Your task to perform on an android device: Since my grocery shopping is complete, I would like to delete the reminder to buy groceries on the Notepad app.
Image 0: 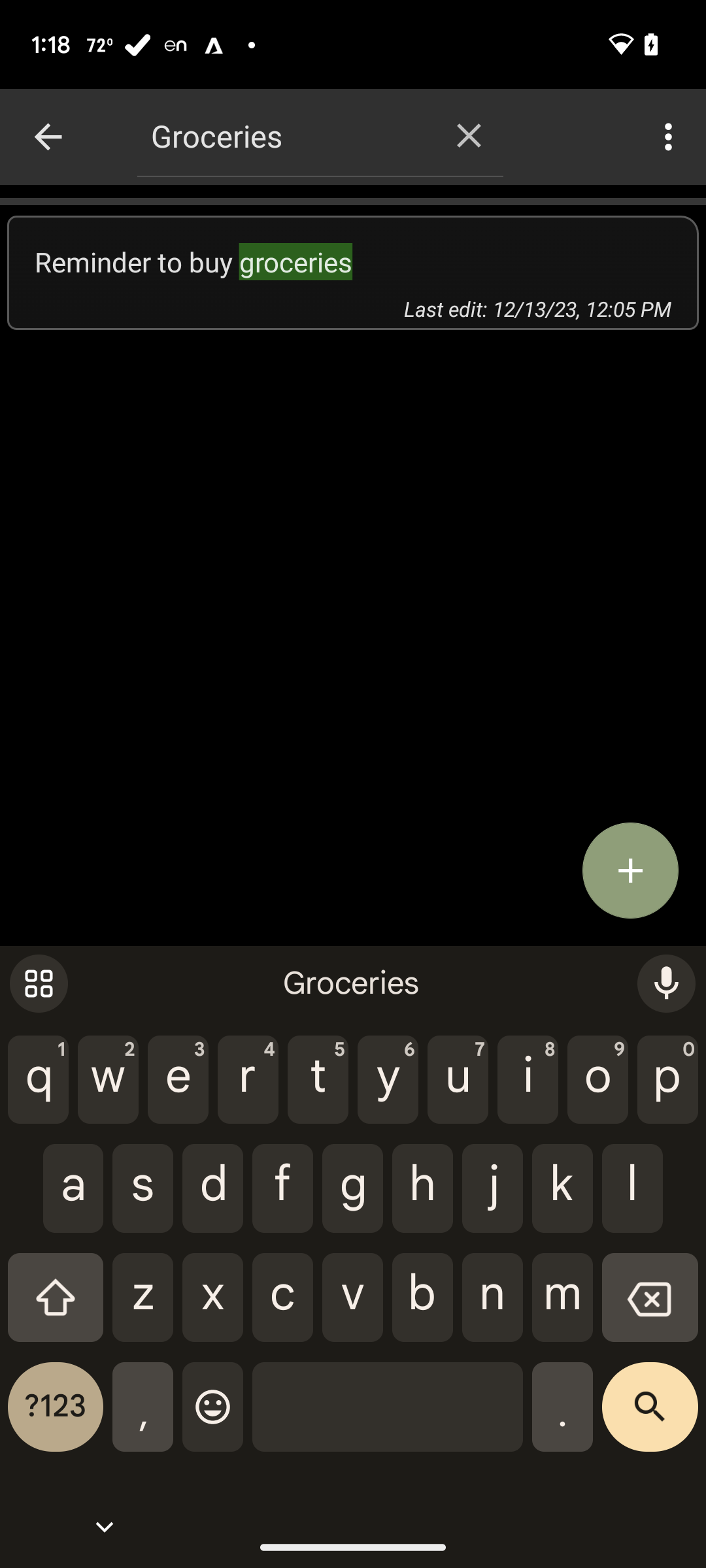
Click on the reminder
Step 0: click (367, 261)
Image 1: 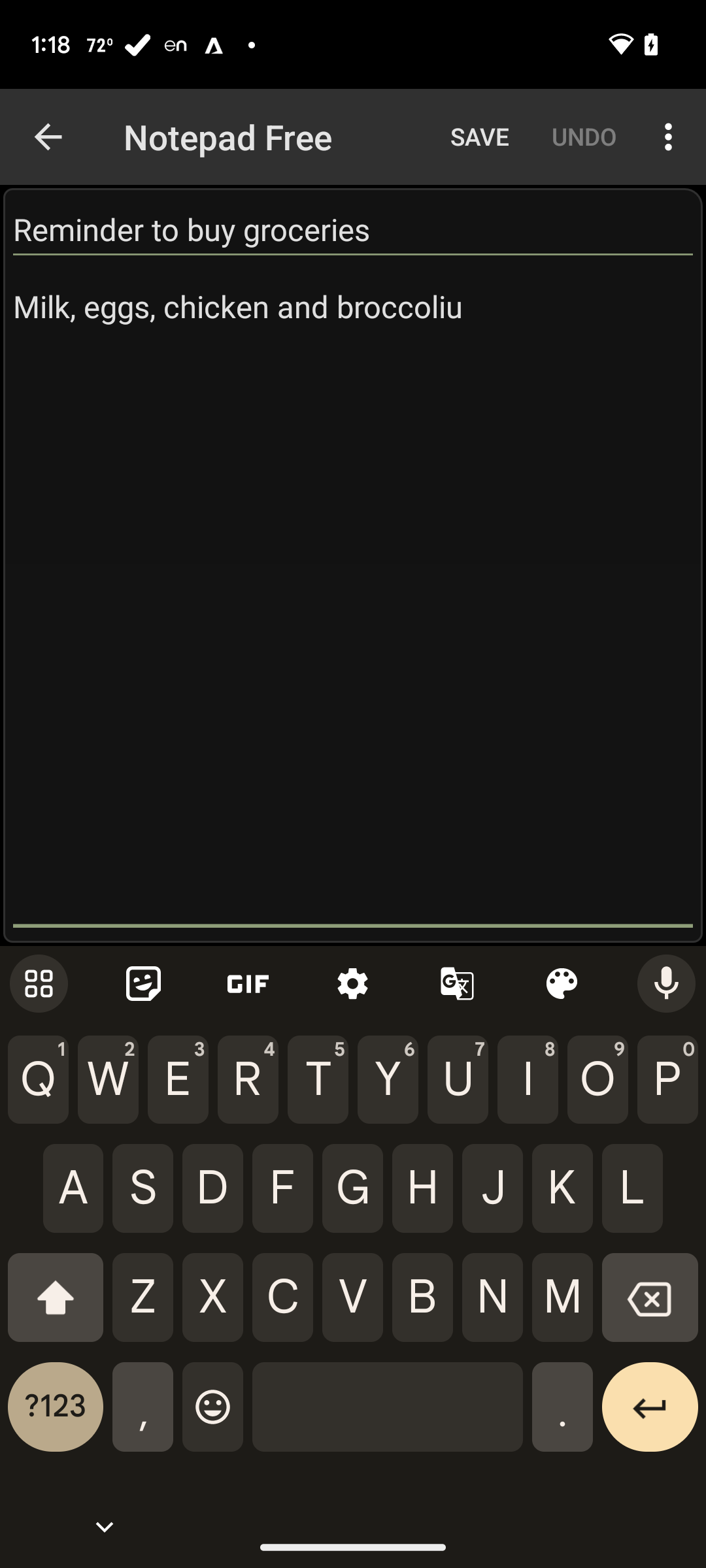
Click on the options button
Step 1: click (671, 137)
Image 2: 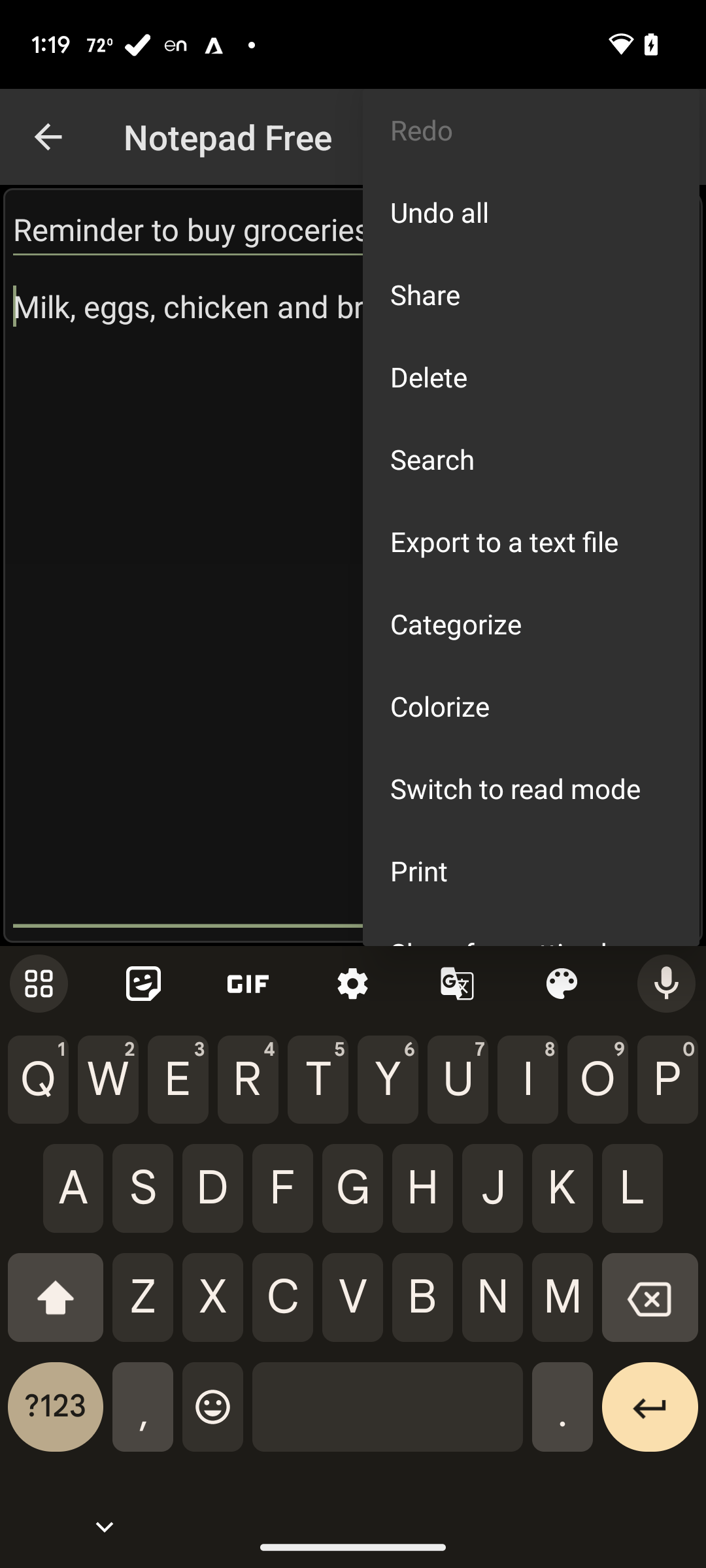
Click on delete
Step 2: click (531, 376)
Image 3: 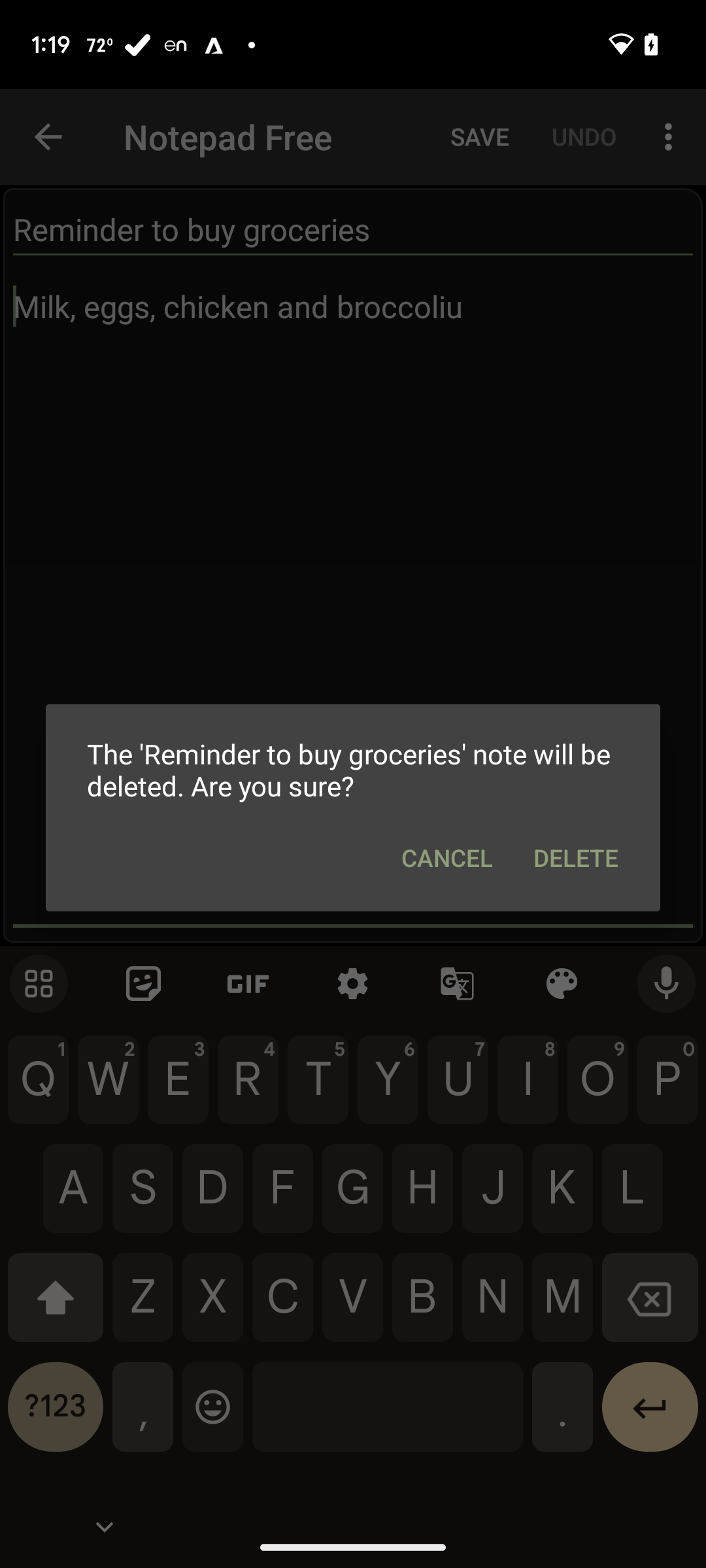
Select delete
Step 3: click (576, 857)